Your task to perform on an android device: I wish to monitor the progress of my 'ihi' Plant in my garden using the Planta app.
Image 0: 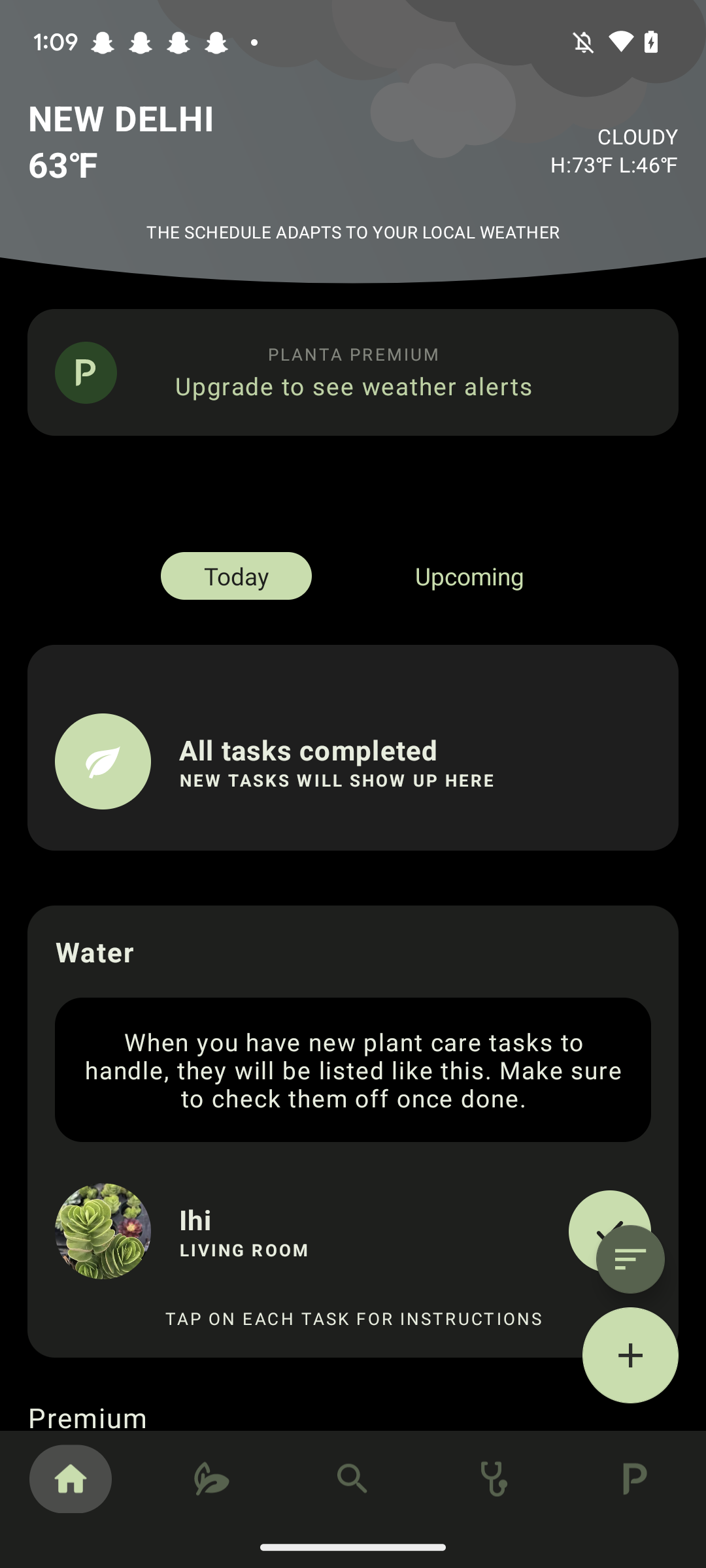
Click on leaf icon at the bottom of the screen
Step 0: click (205, 1484)
Image 1: 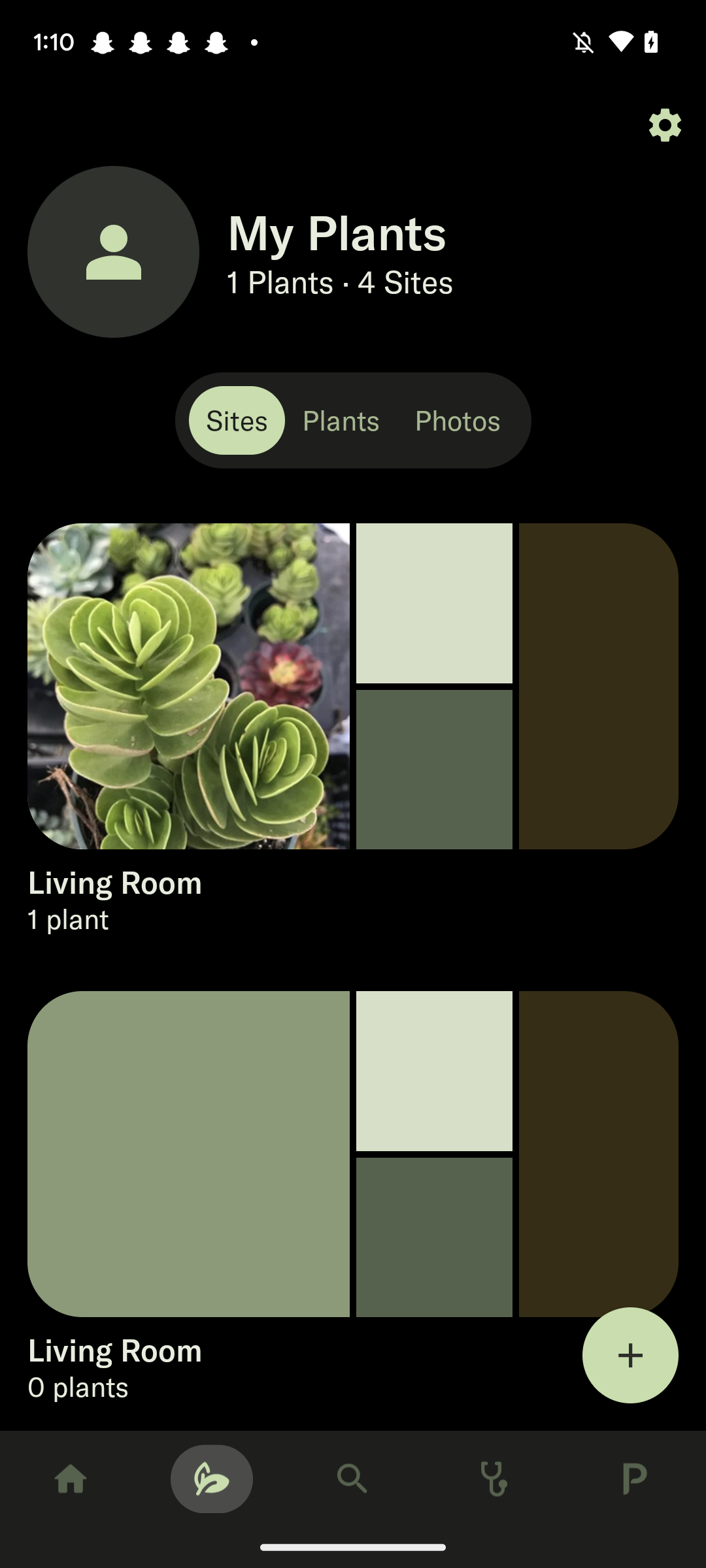
Click on the Living Room
Step 1: click (188, 686)
Image 2: 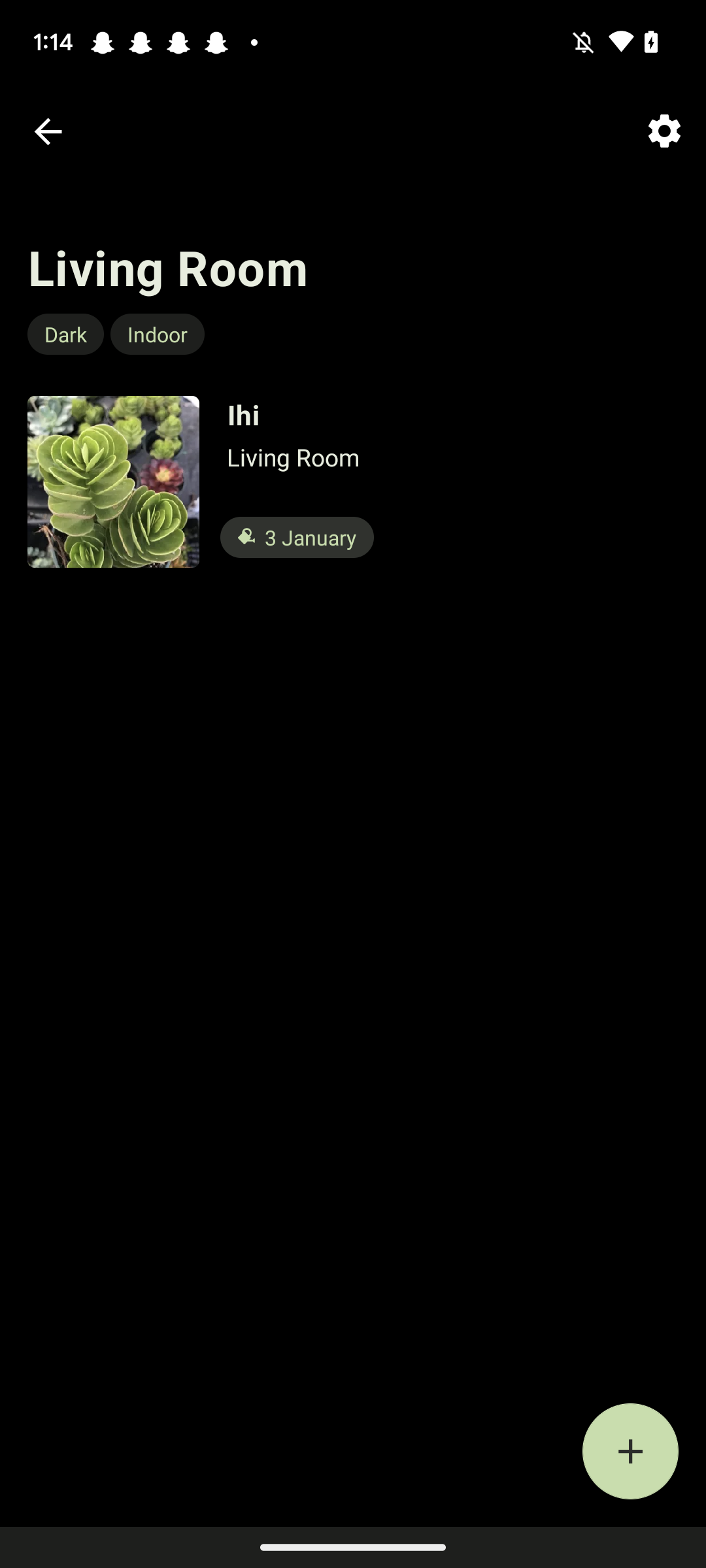
Click on ihi Plant
Step 2: click (114, 475)
Image 3: 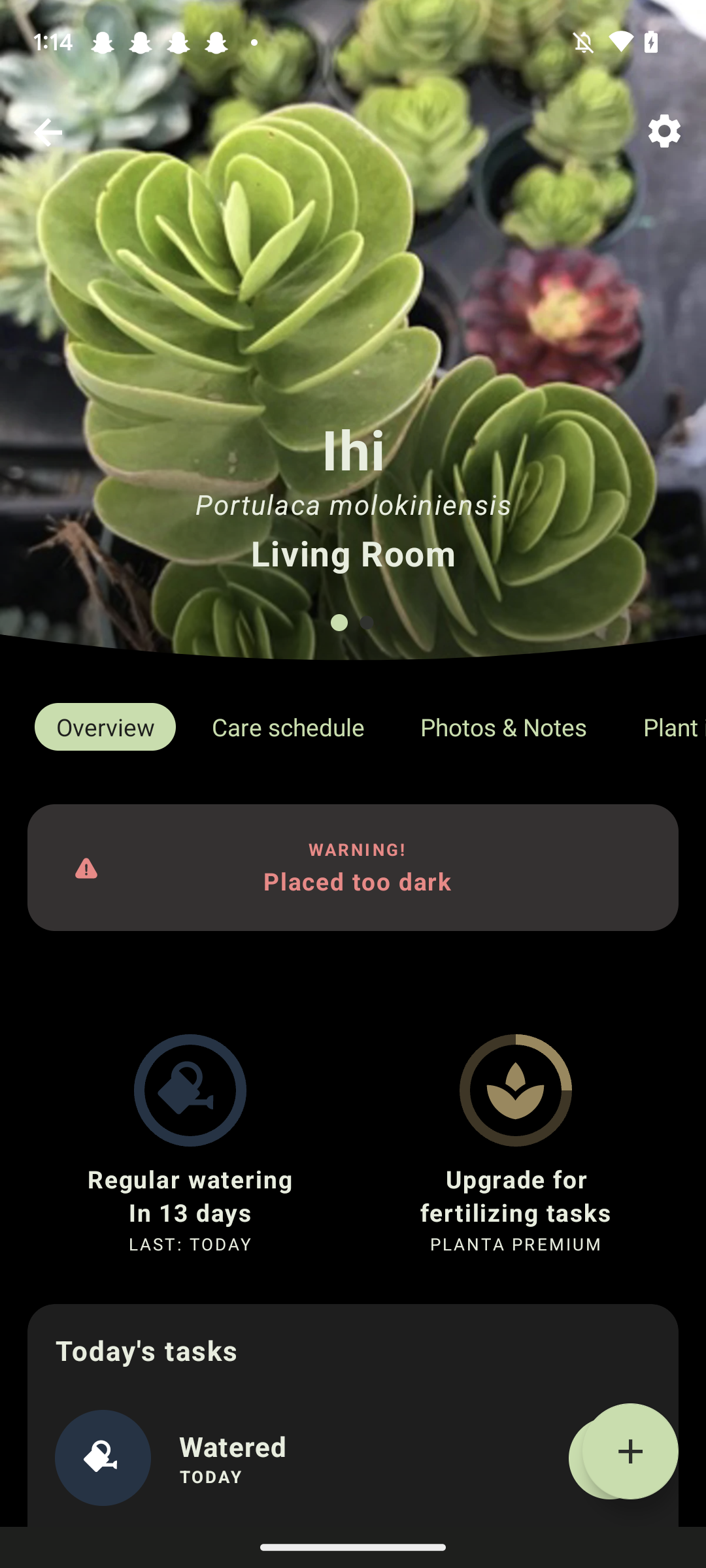
Click on Care schedule 
Step 3: click (288, 727)
Image 4: 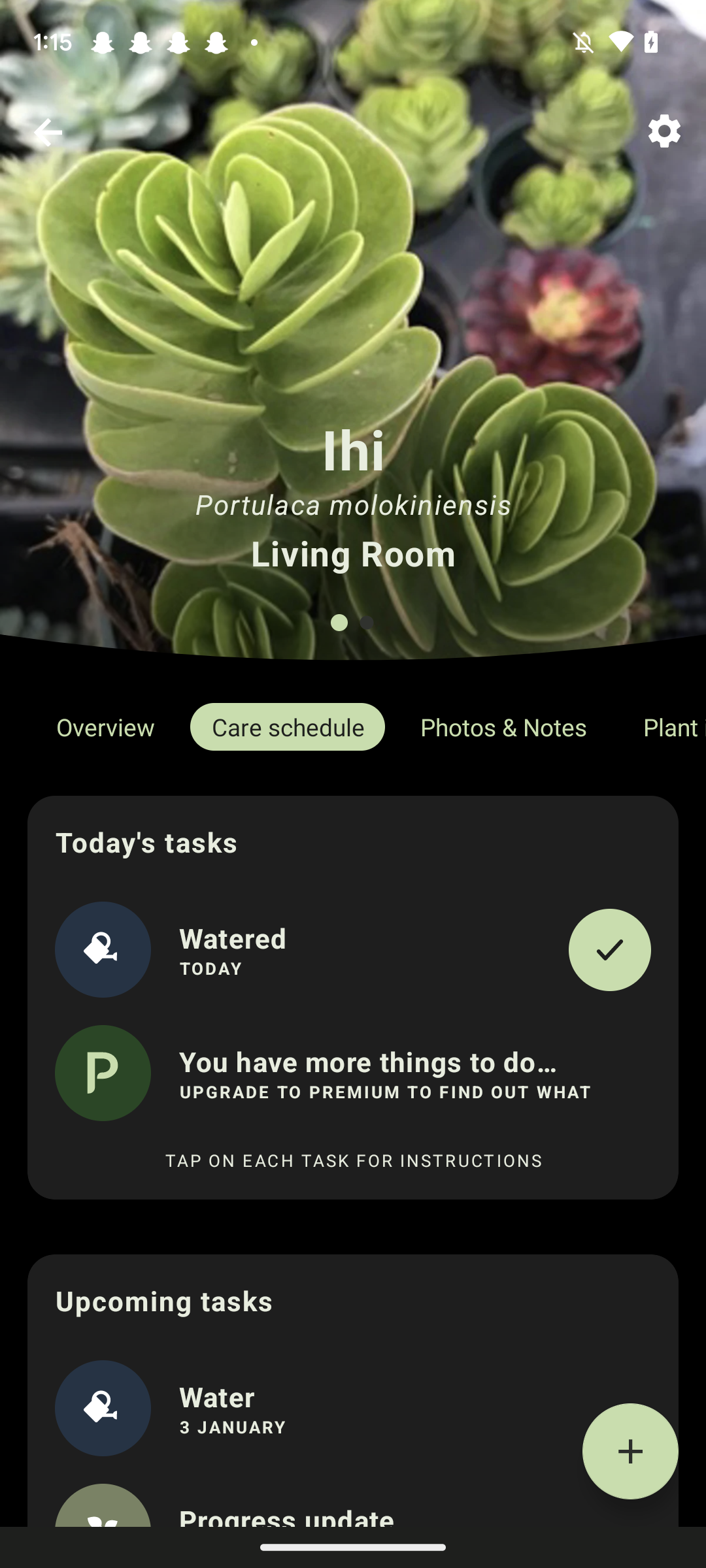
Swipe up to see Schdeule
Step 4: scroll down
Image 5: 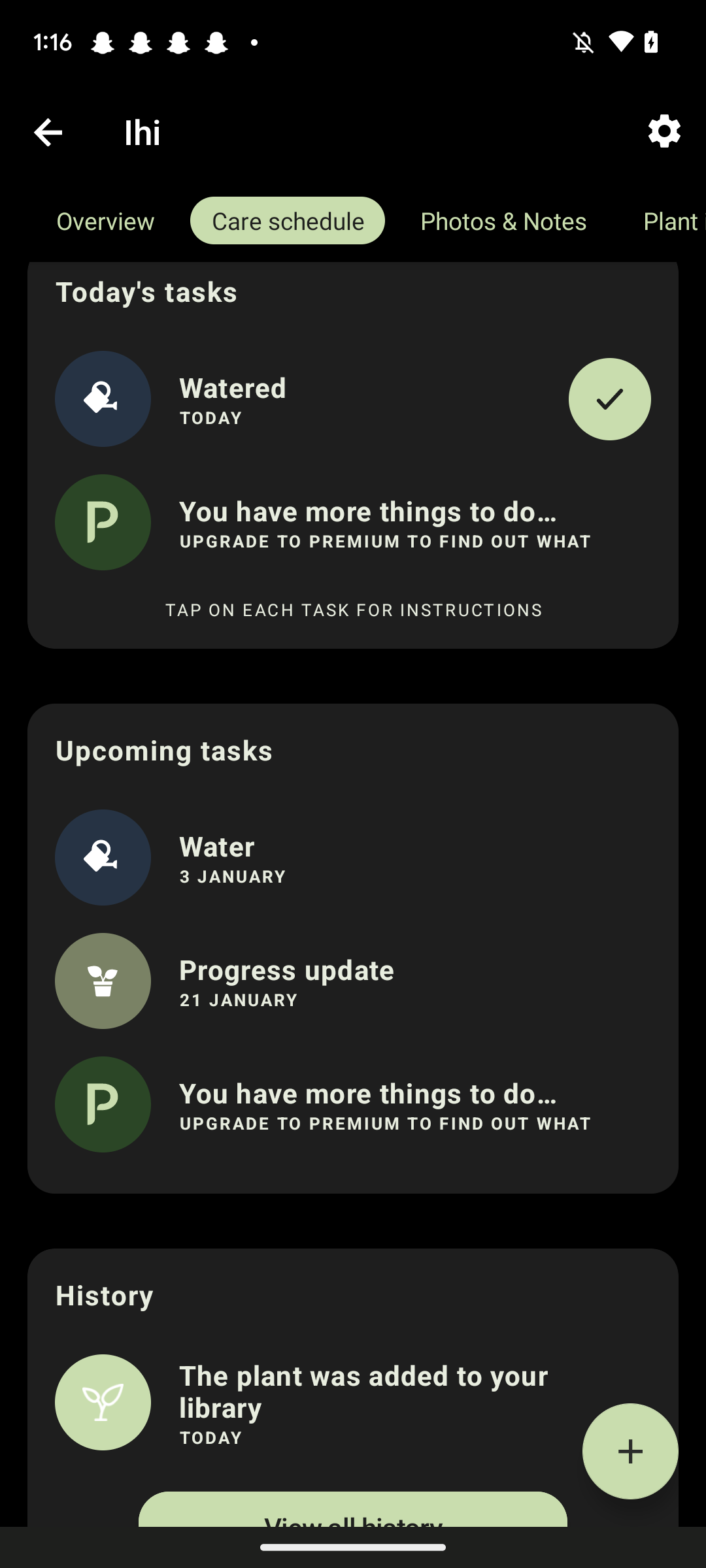
Swipe up to see Schdeule
Step 5: scroll down
Image 6: 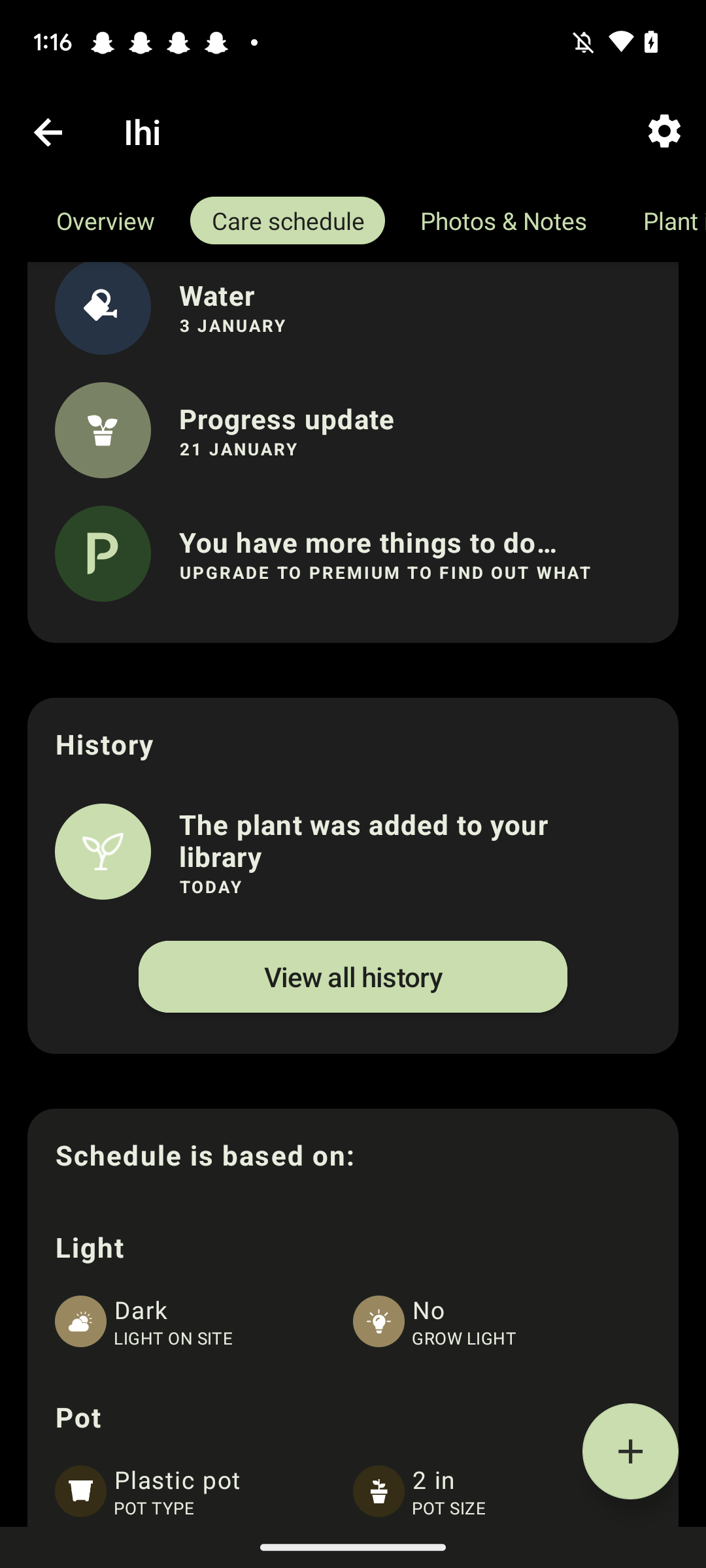
Swipe up to see Schdeule
Step 6: scroll down
Image 7: 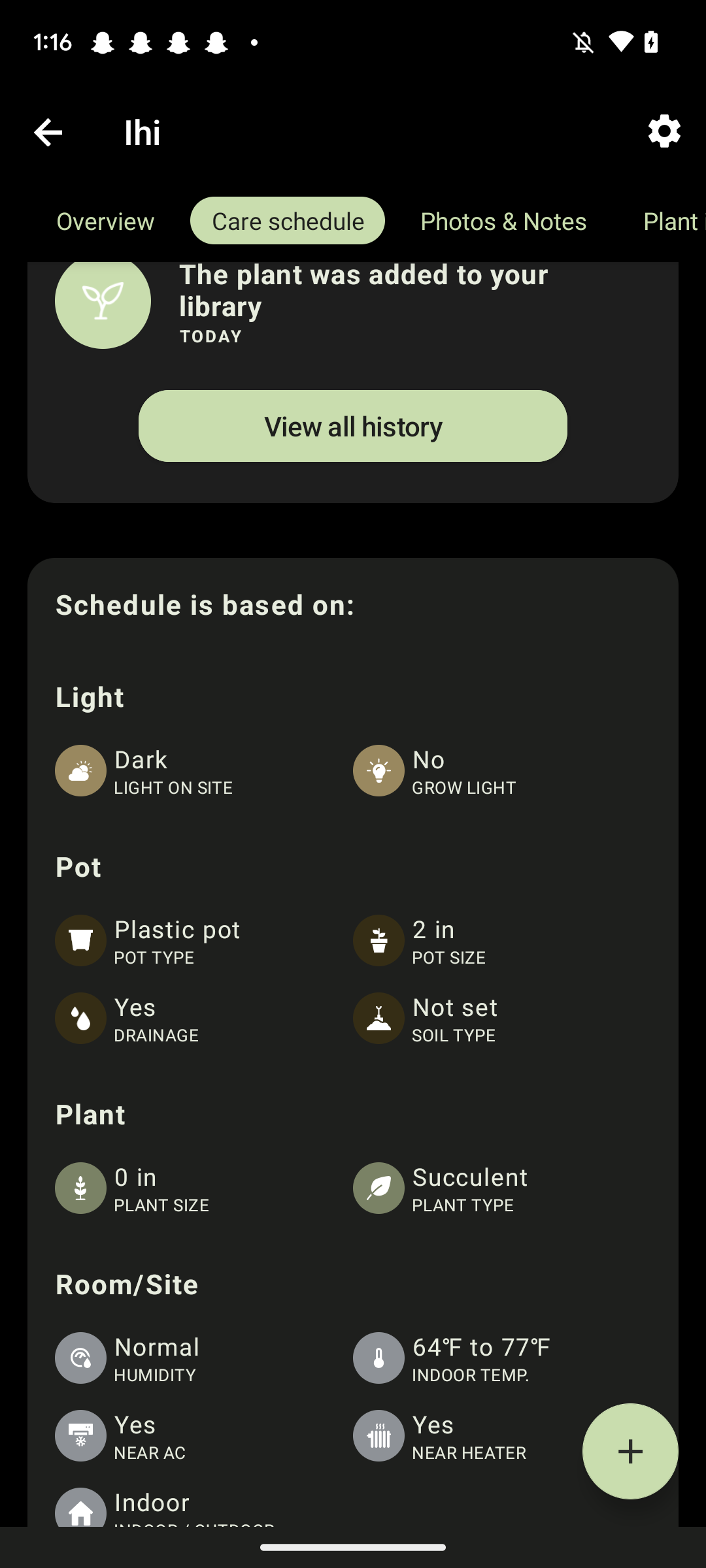
Swipe up to see Schdeule
Step 7: wait